Your task to perform on an android device: Share the Merry christmas recording file to Cole at coledbwpersonatest@gmail.com in the Sound recorder plus app .
Image 0: 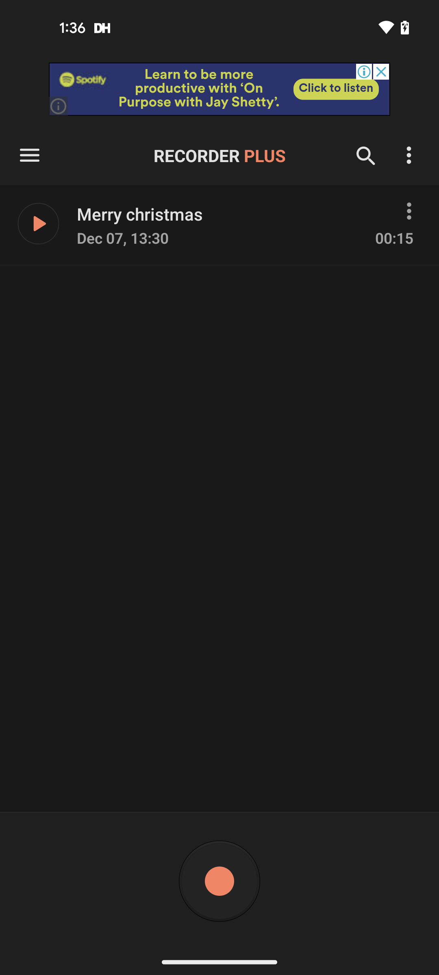
Click on the three dots more button of the Merry christmas recording file
Step 0: click (405, 213)
Image 1: 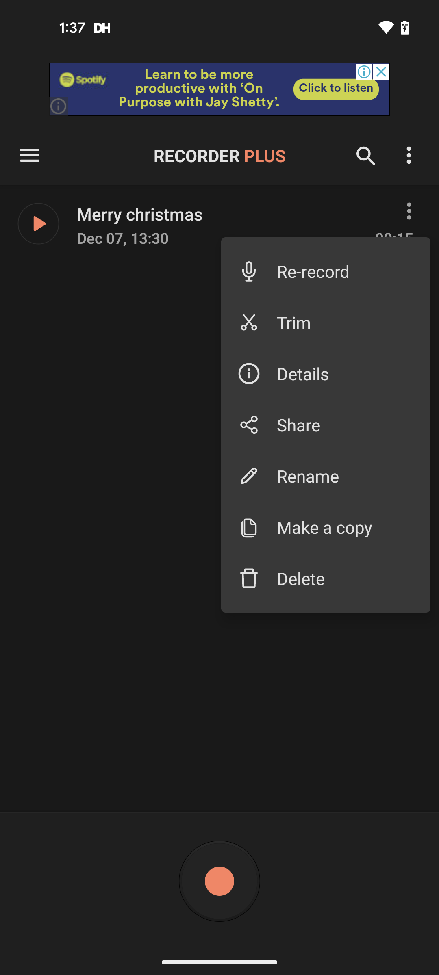
Click on the share button
Step 1: click (345, 425)
Image 2: 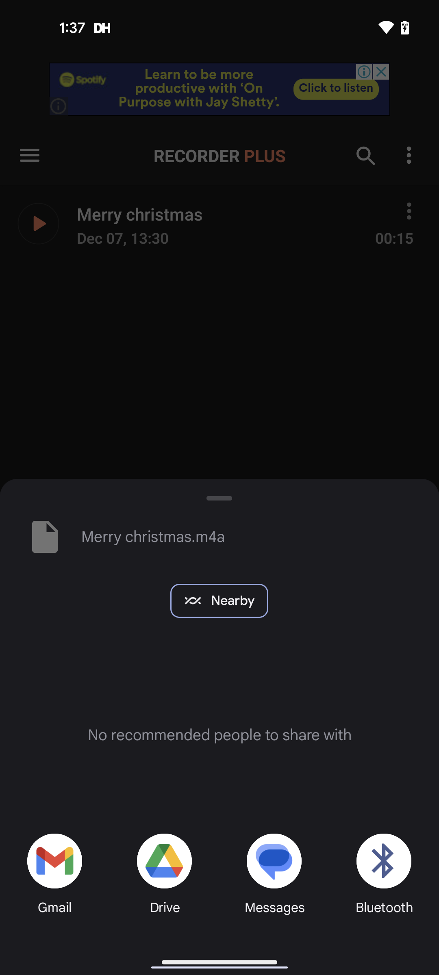
Select Gmail for sharing the file
Step 2: click (52, 867)
Image 3: 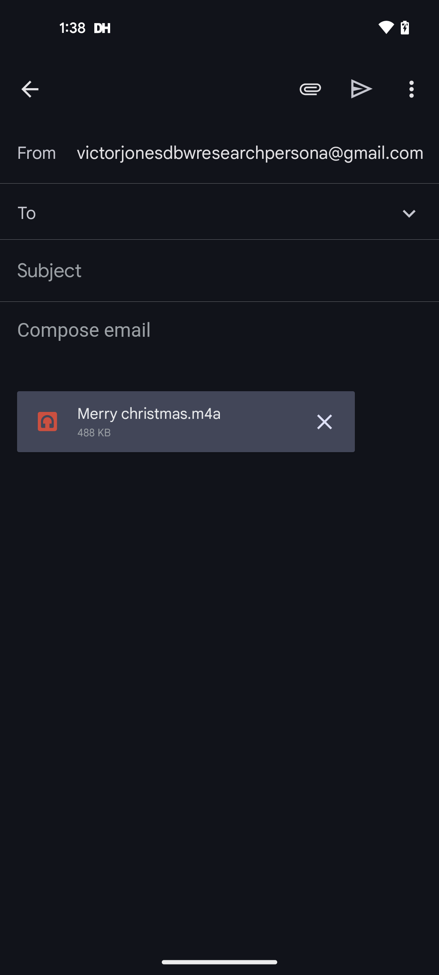
Type coledbwpersonatest@gmail.com in the recipient mail id column
Step 3: type "coledbwpersonatest@gmail.com"
Image 4: 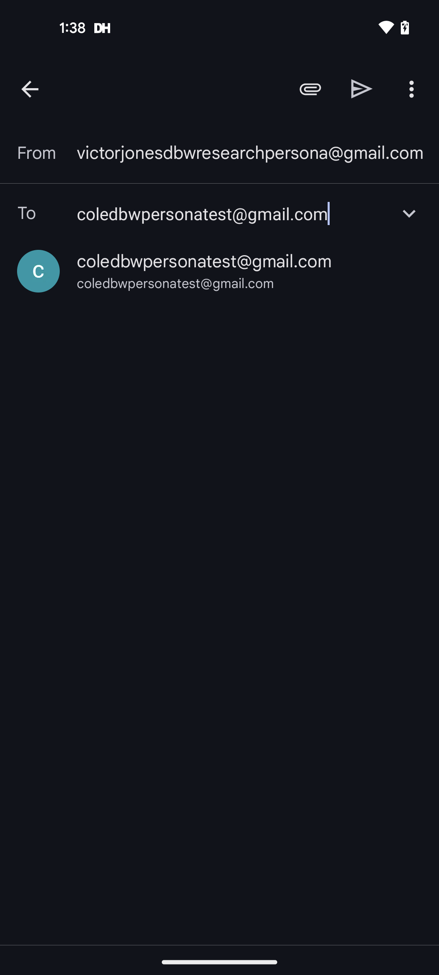
Select the resulted mail id 
Step 4: click (204, 261)
Image 5: 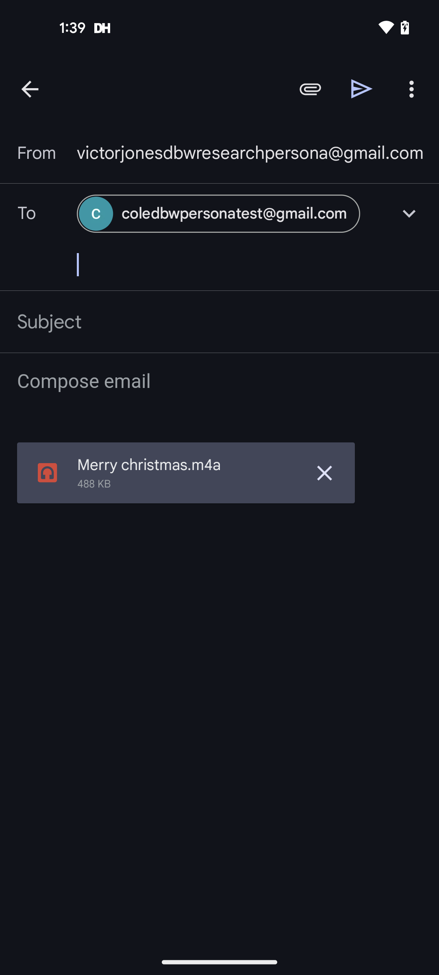
Click on the send button
Step 5: click (362, 89)